Your task to perform on an android device: Open the Home workout app, I want to track my workout progress since I need to review the results of the routine exercise I've been performing.
Image 0: 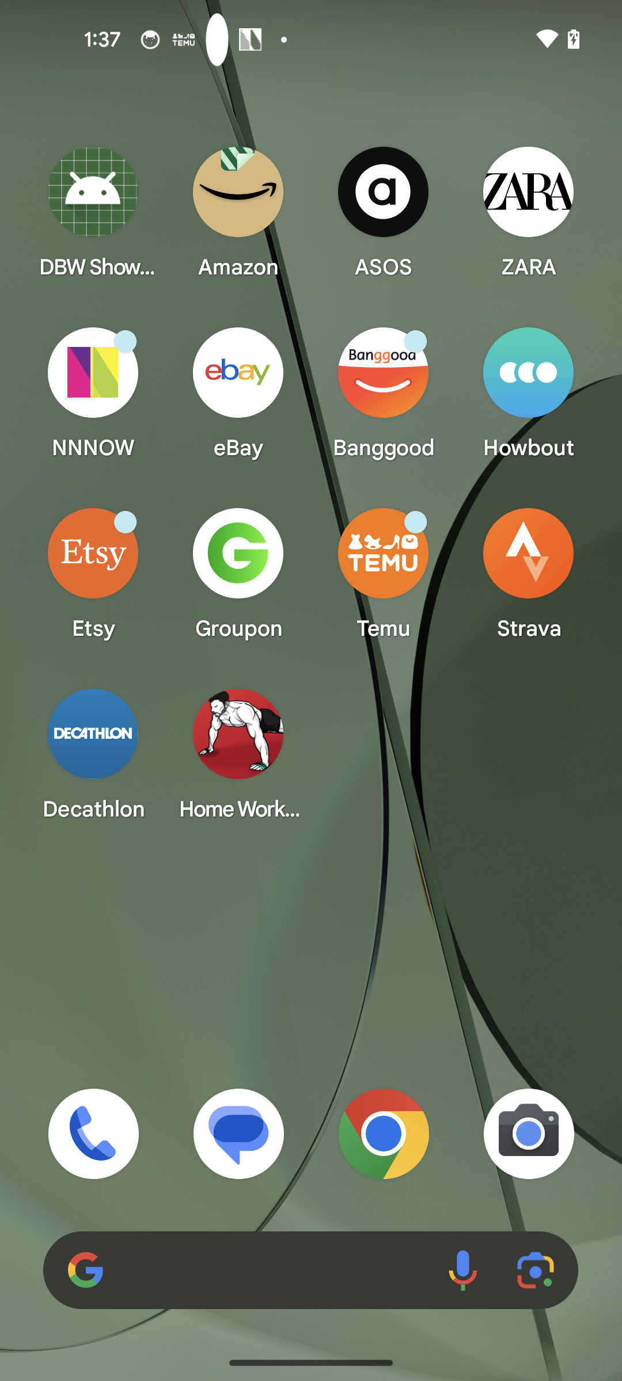
Open the Home Workout app
Step 0: open app "Home Workout"
Image 1: 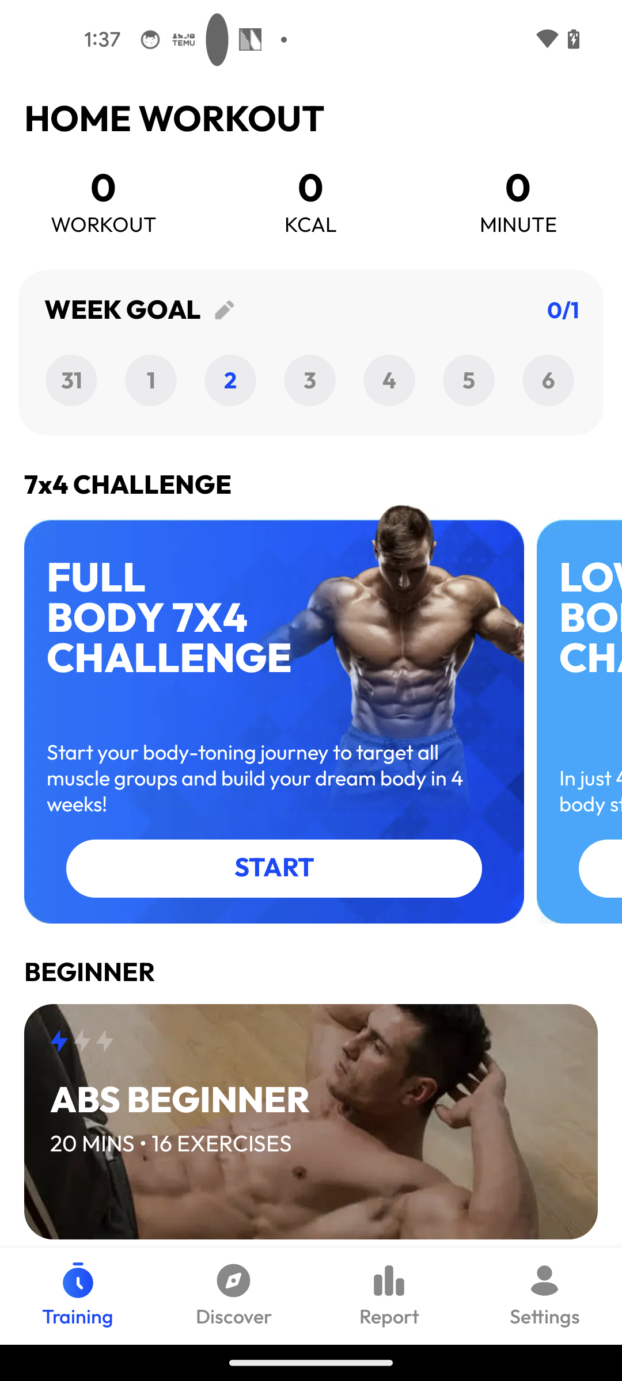
Click on the Report tab 
Step 1: click (389, 1317)